Your task to perform on an android device: Read the review for the SpeedCat Shield SC driving shoes so as to get confirmed about the purchase in the PUMA app
Image 0: 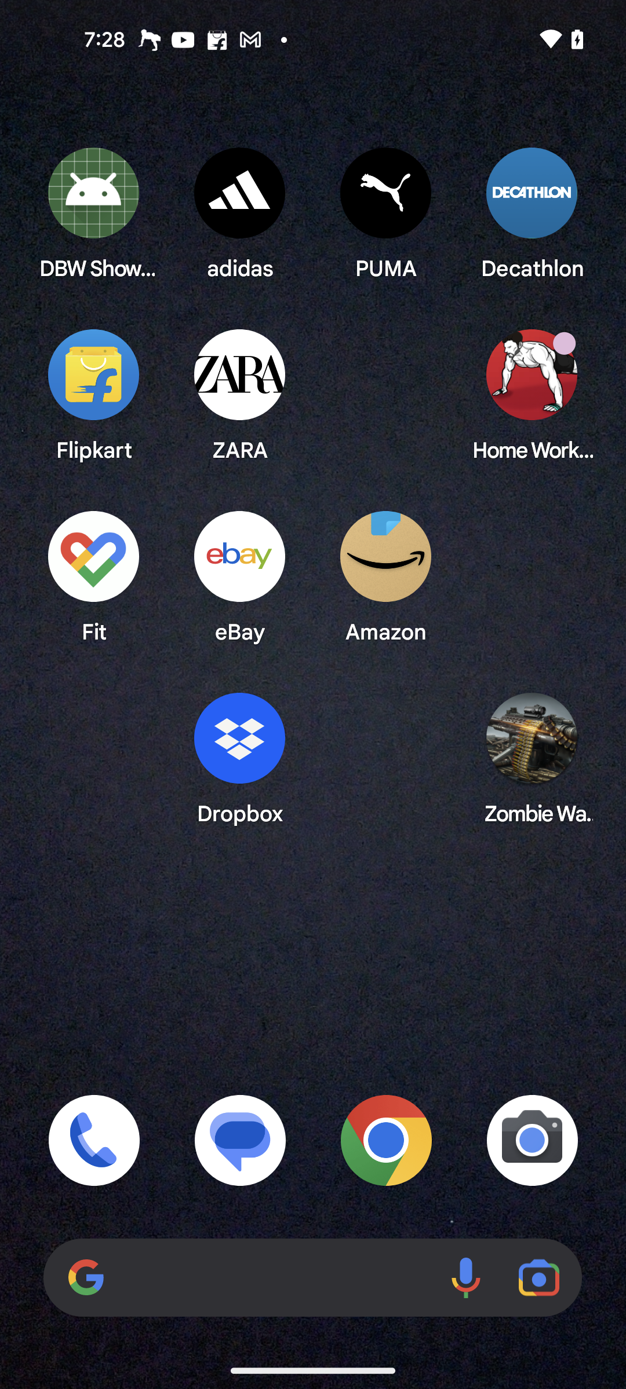
Open the PUMA app
Step 0: open app "PUMA"
Image 1: 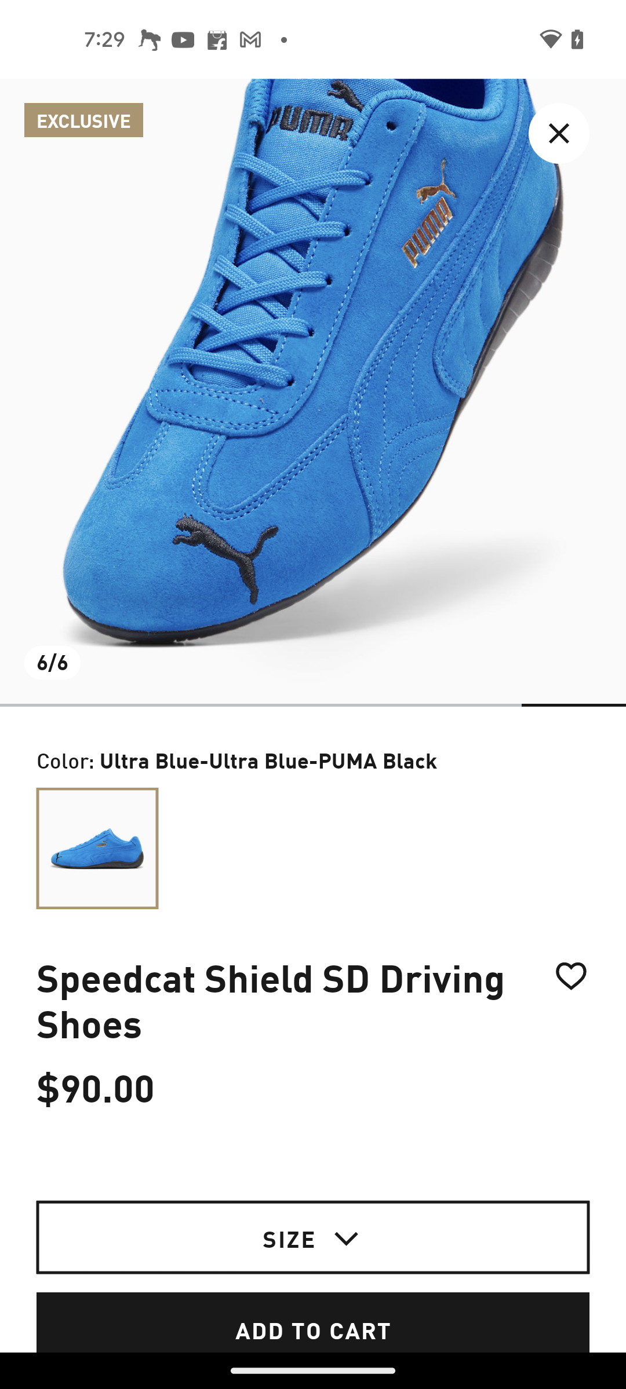
Scroll up for the review 
Step 1: scroll down
Image 2: 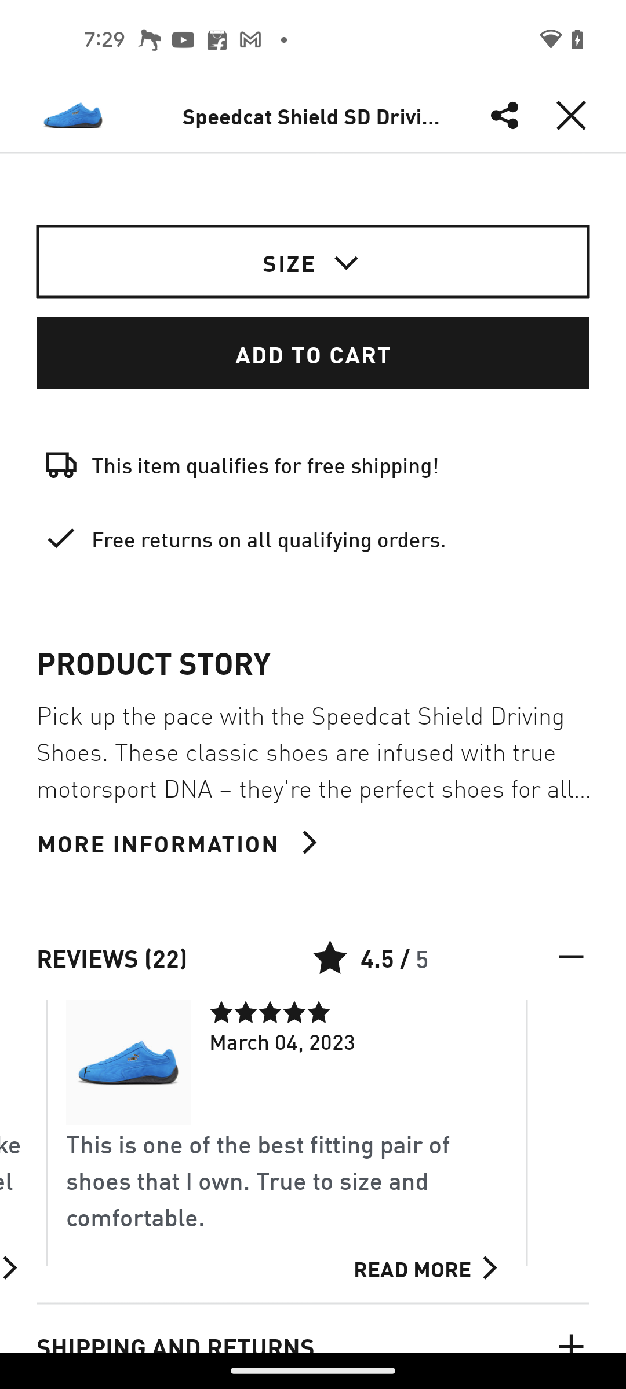
Scroll left the reviews for more reviews
Step 2: scroll right
Image 3: 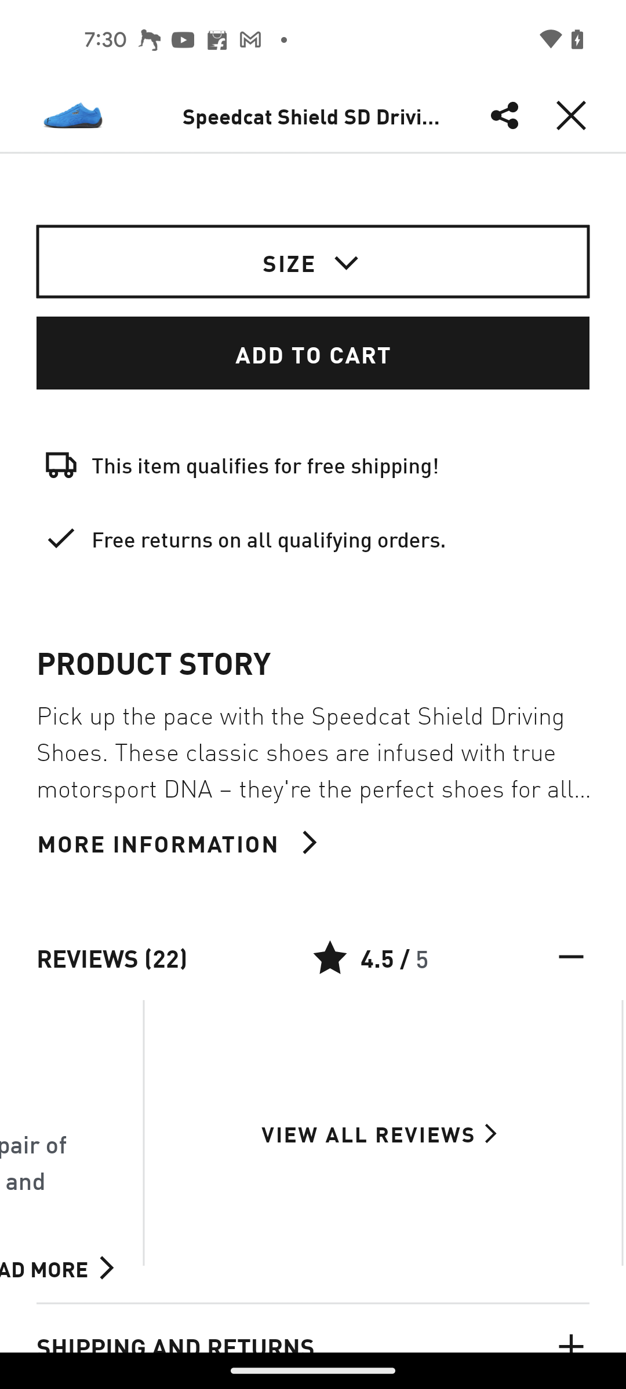
Click on the VIEW ALL REVIEWS button
Step 3: click (368, 1133)